Your task to perform on an android device: The  vegan gumbo was very good , I would like to rate the recipe with 4 in the side chef app
Image 0: 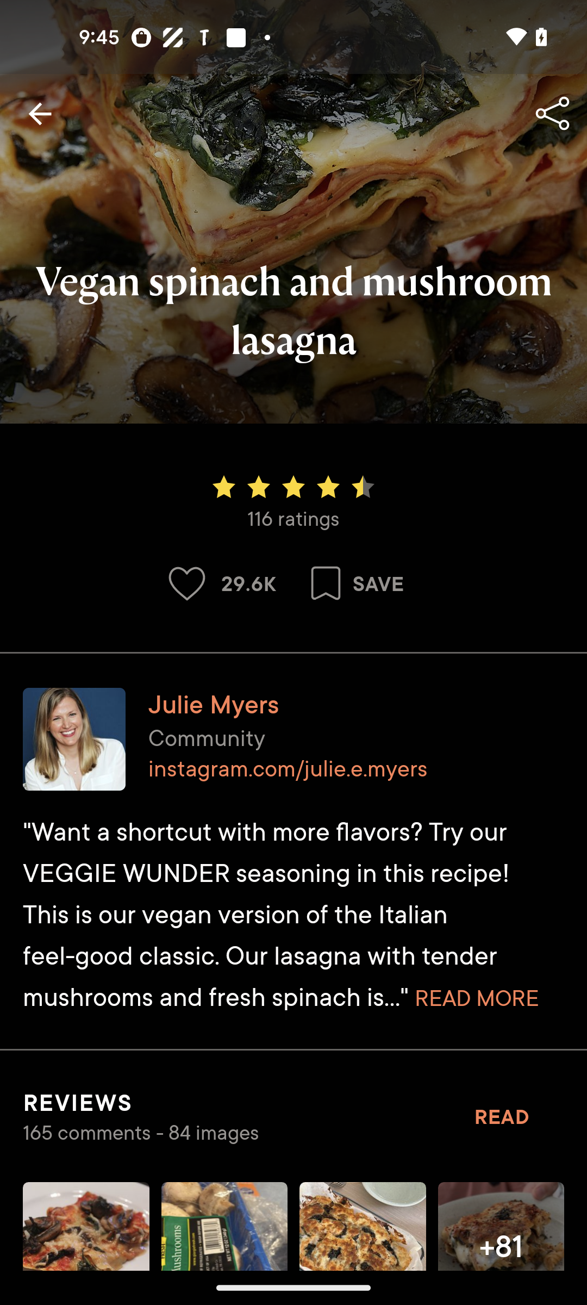
open the sidechef app
Step 0: open app "SideChef"
Image 1: 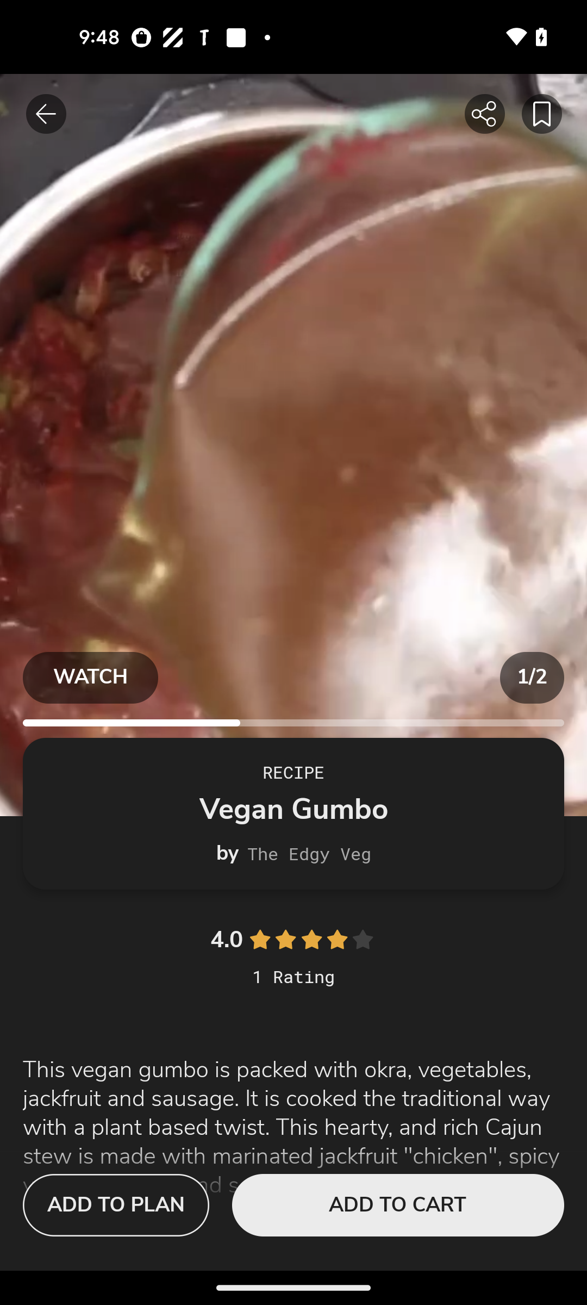
Swipe up for rating option
Step 1: scroll down
Image 2: 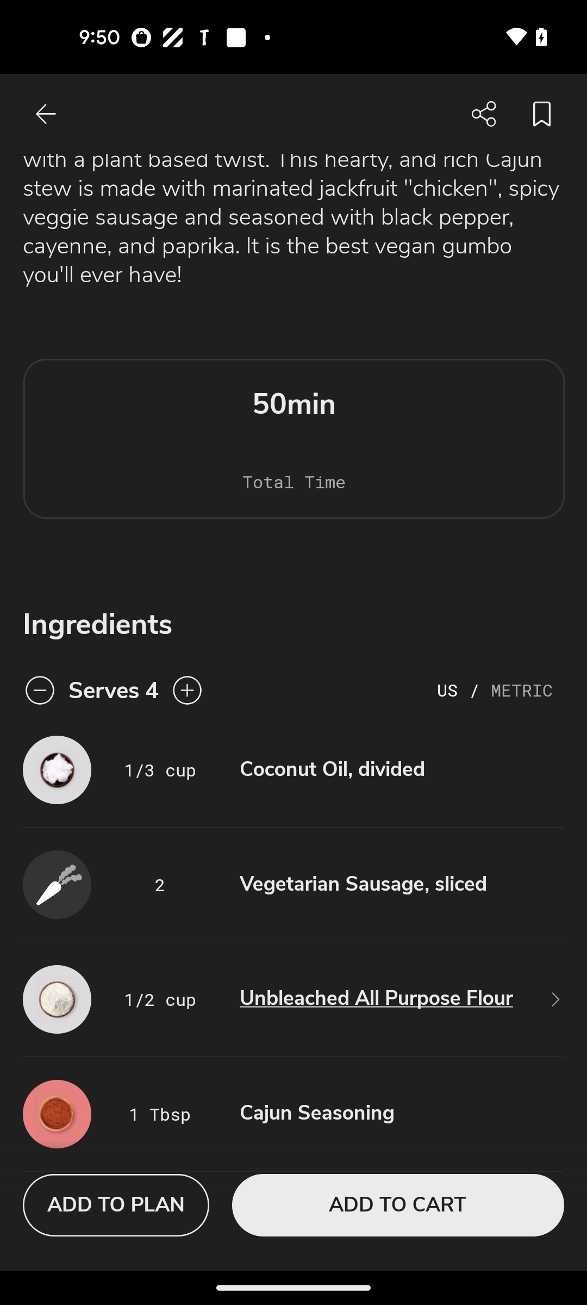
Swipe up for rating option
Step 2: scroll down
Image 3: 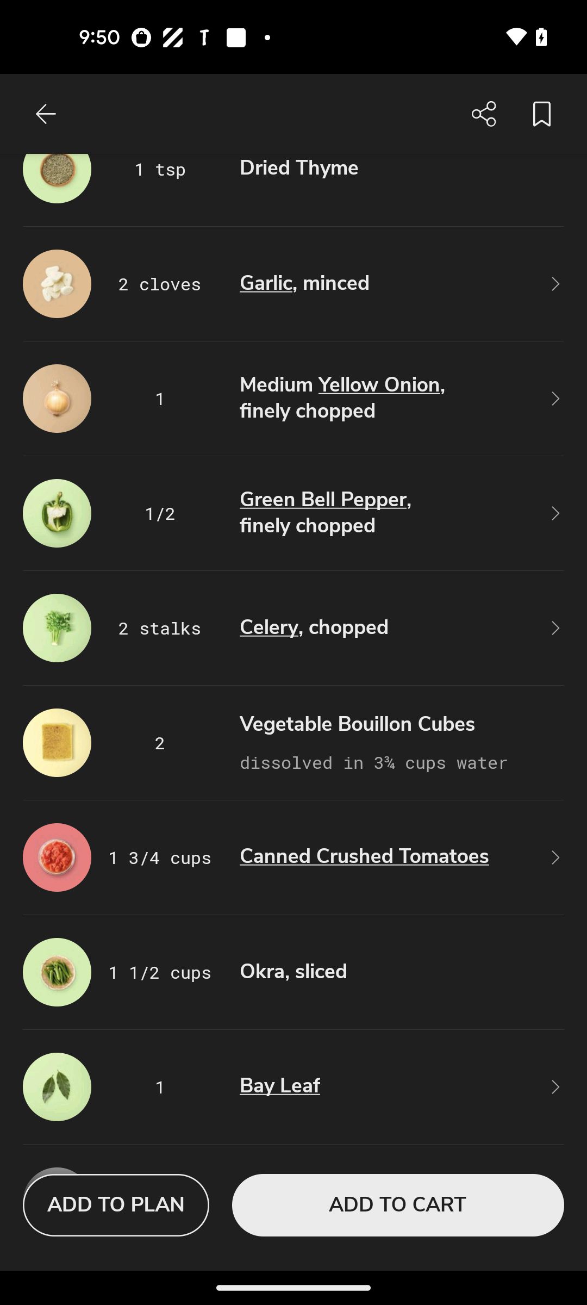
Swipe up for rating option
Step 3: scroll down
Image 4: 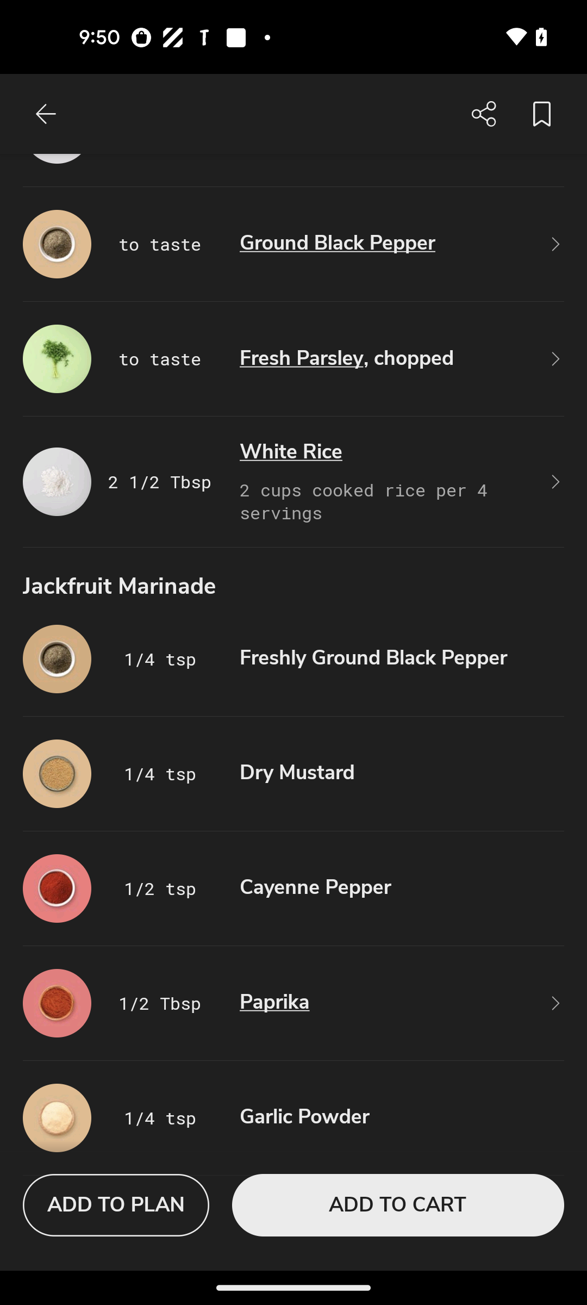
Swipe up for rating option
Step 4: scroll down
Image 5: 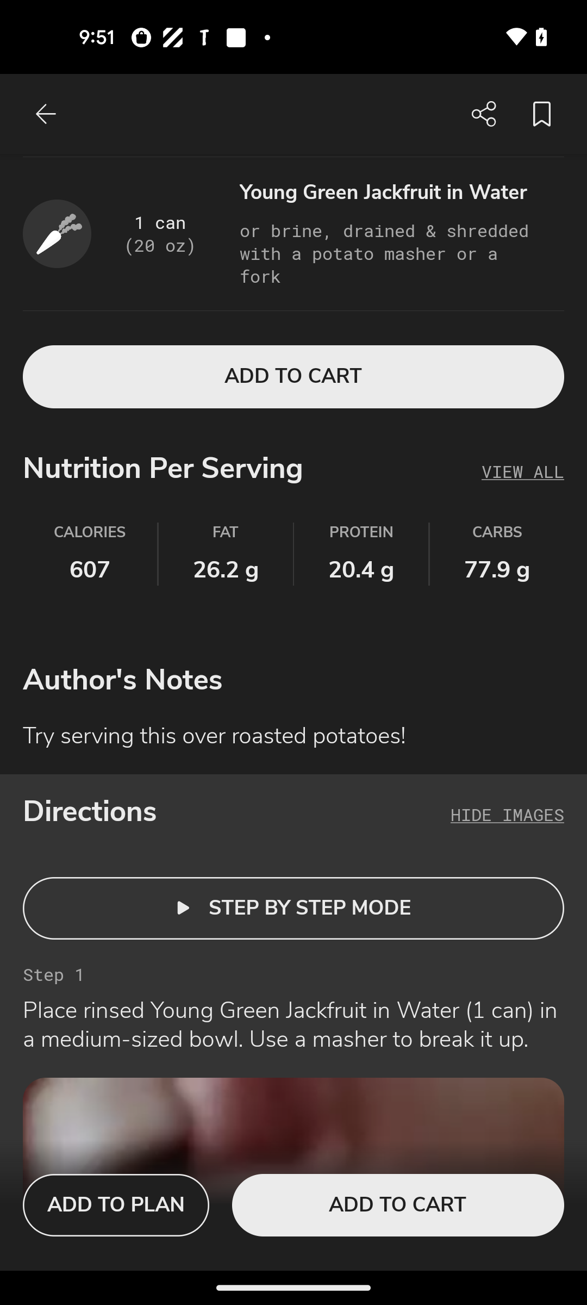
Swipe up for rating option
Step 5: scroll down
Image 6: 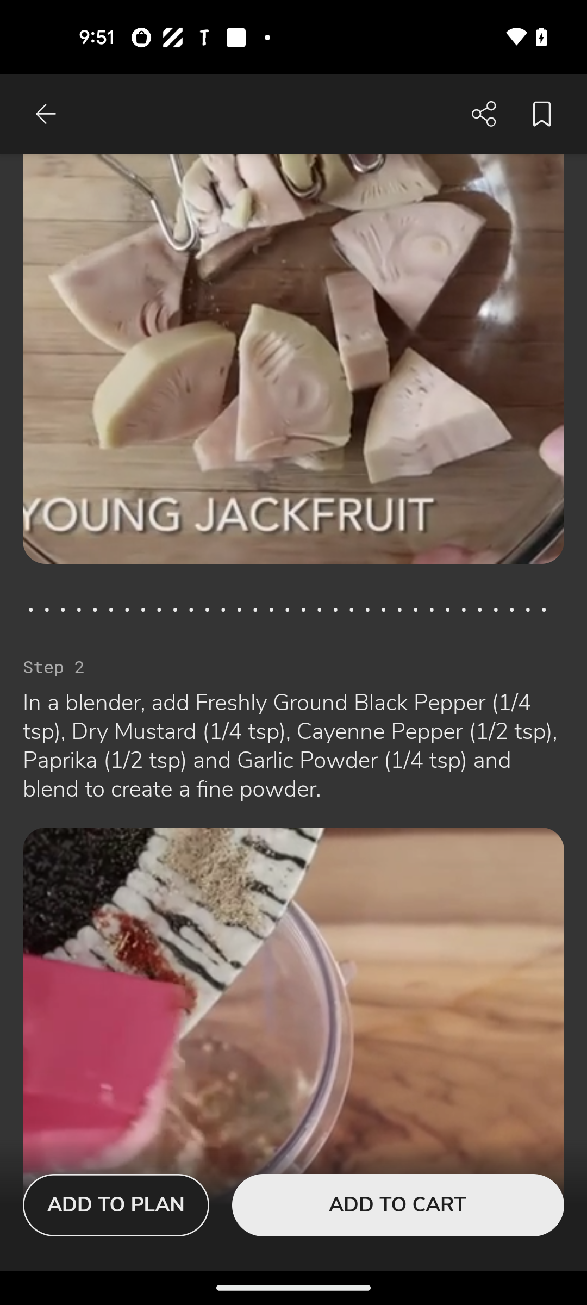
Swipe up for rating option
Step 6: scroll down
Image 7: 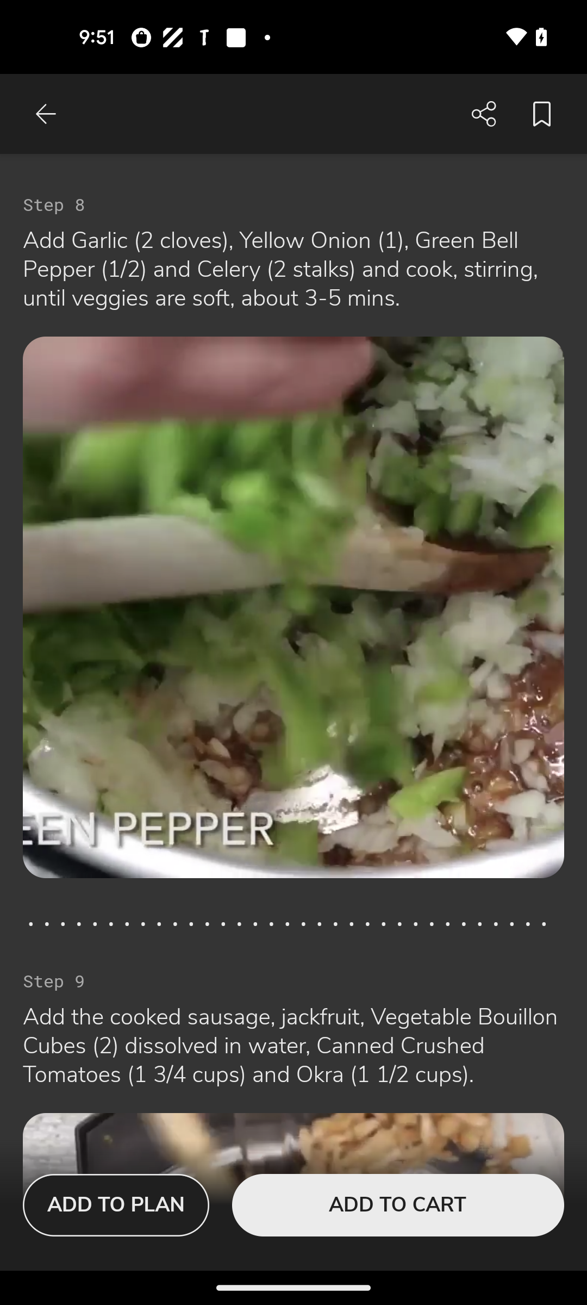
Swipe up for rating option
Step 7: scroll down
Image 8: 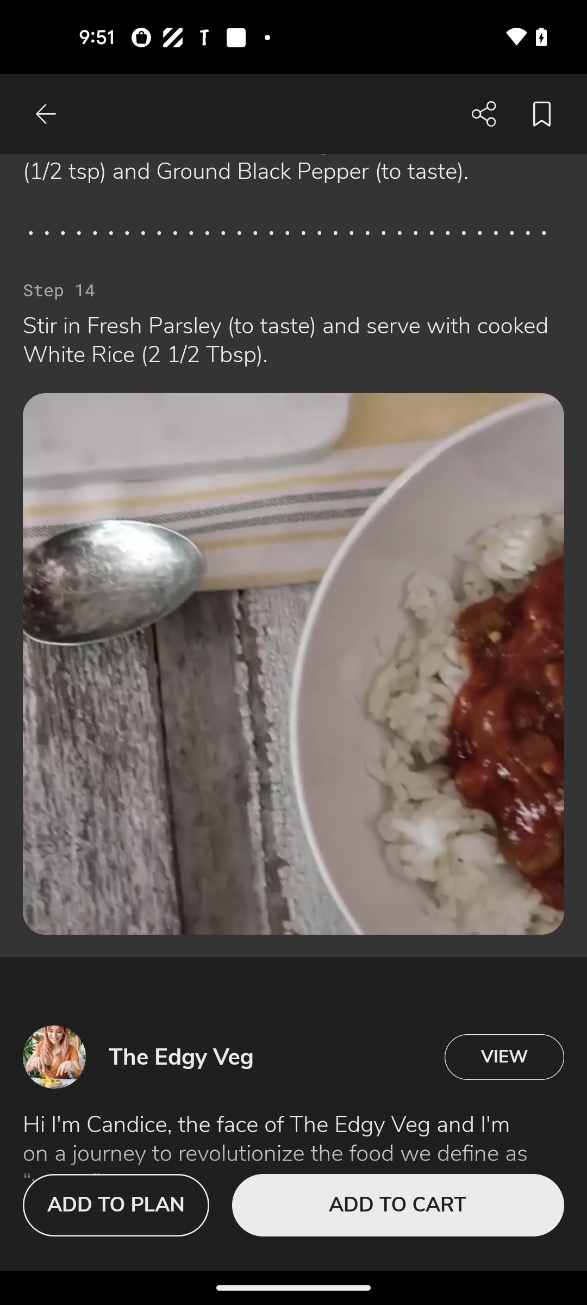
Swipe up for rating option
Step 8: scroll down
Image 9: 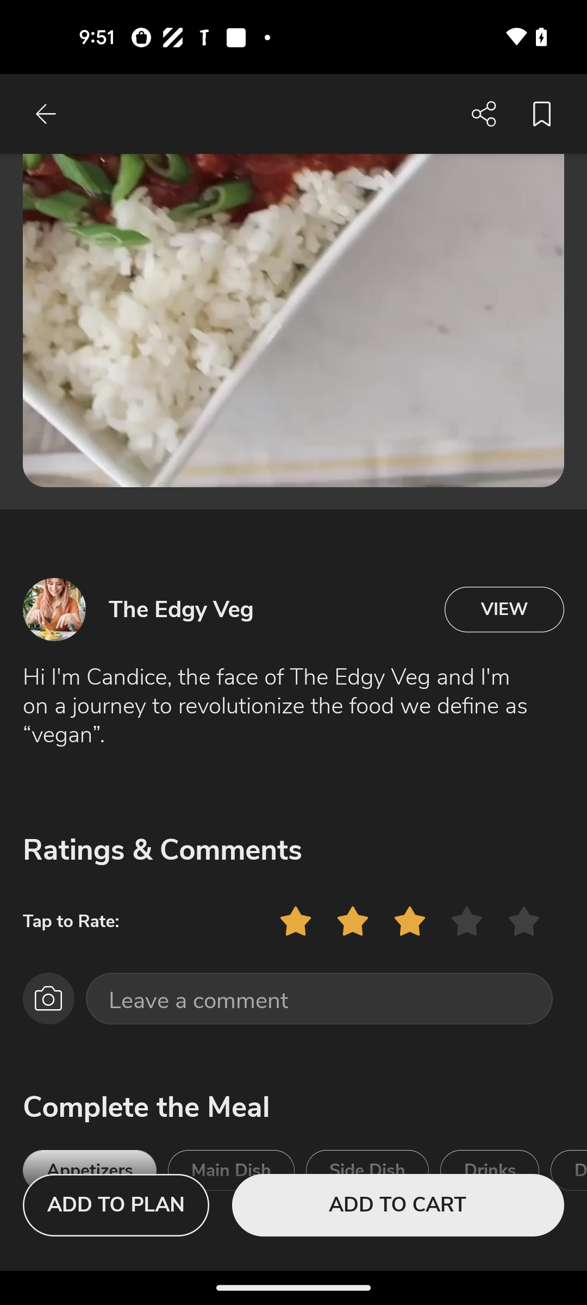
Click on the 4th star for rating 
Step 9: click (460, 919)